Your task to perform on an android device: In the Bigbasket app, Go to  your cart and view the total pricing of the cart.
Image 0: 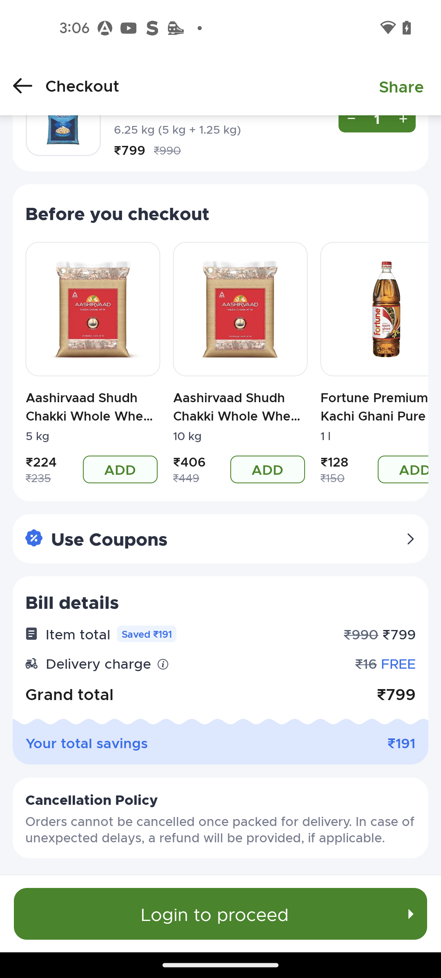
Open the bigbasket App
Step 0: open app "bigbasket"
Image 1: 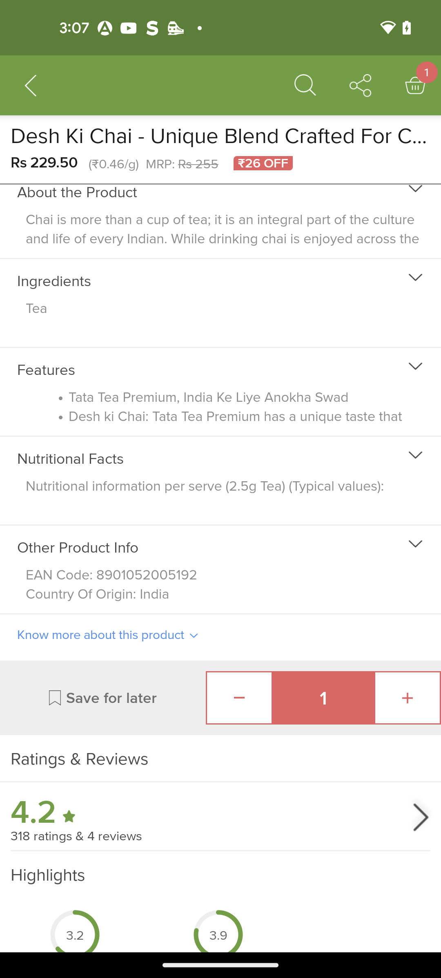
Click on the basket icon at the top right corner
Step 1: click (415, 84)